Your task to perform on an android device: I will buy "FDW Robot Vacuum Cleaner 2000pa Strong Suction, 4400mAh, Black" later, but for now, I want to add it to my watchlist, so do the same for me on the eBay app.
Image 0: 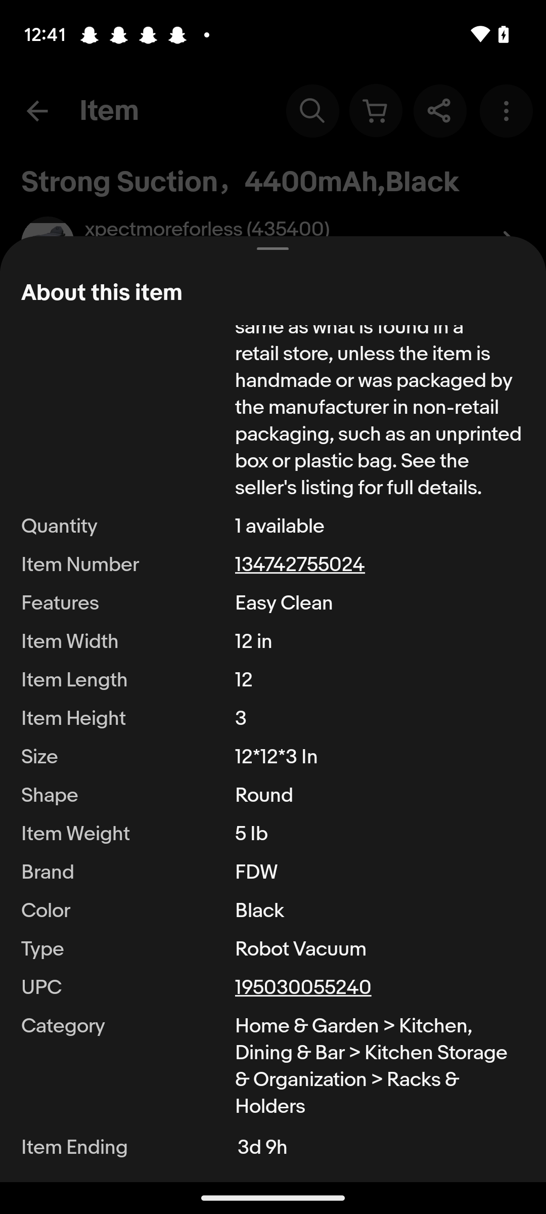
Go back to the previous page.
Step 0: press back button